Your task to perform on an android device: Get insights into your spending on the My Money app.
Image 0: 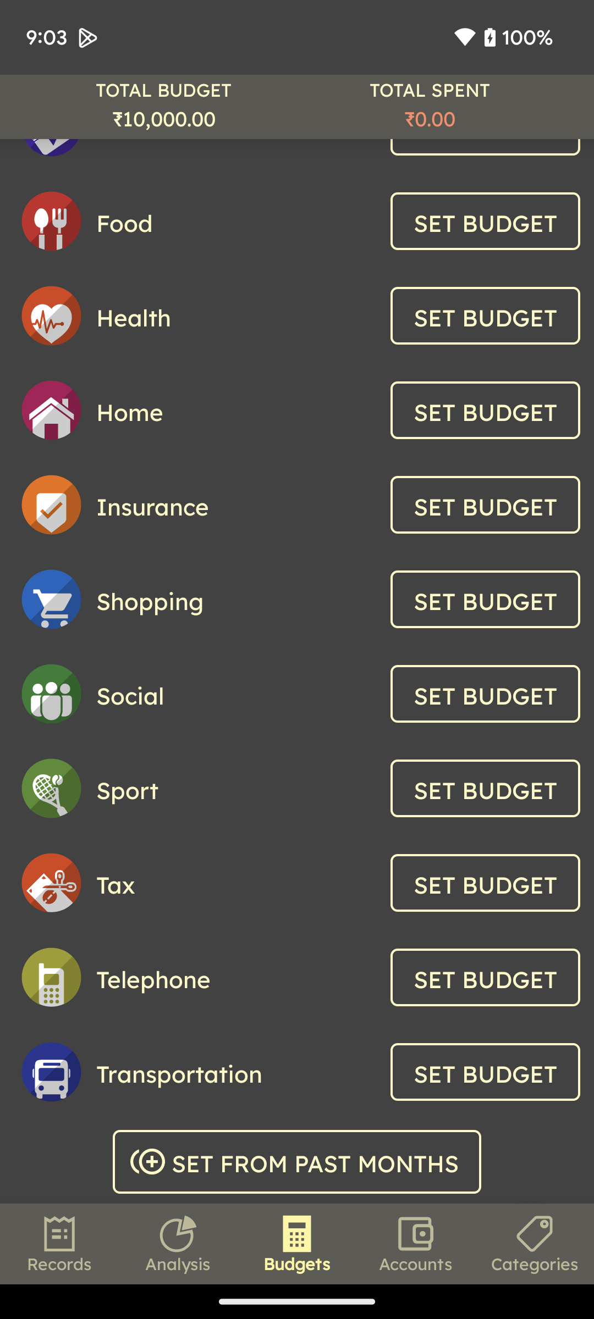
Click on the Analysis option at the bottom of the screen.
Step 0: click (178, 1244)
Image 1: 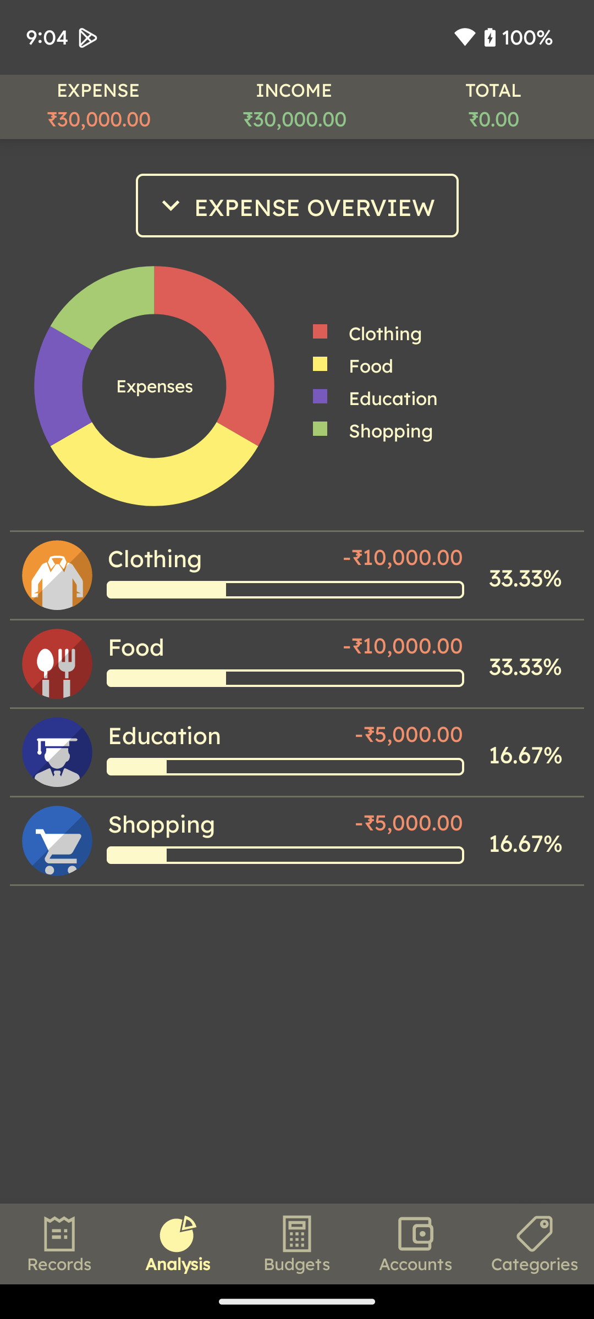
Click on the expense overview option at the top of the screen..
Step 1: click (297, 206)
Image 2: 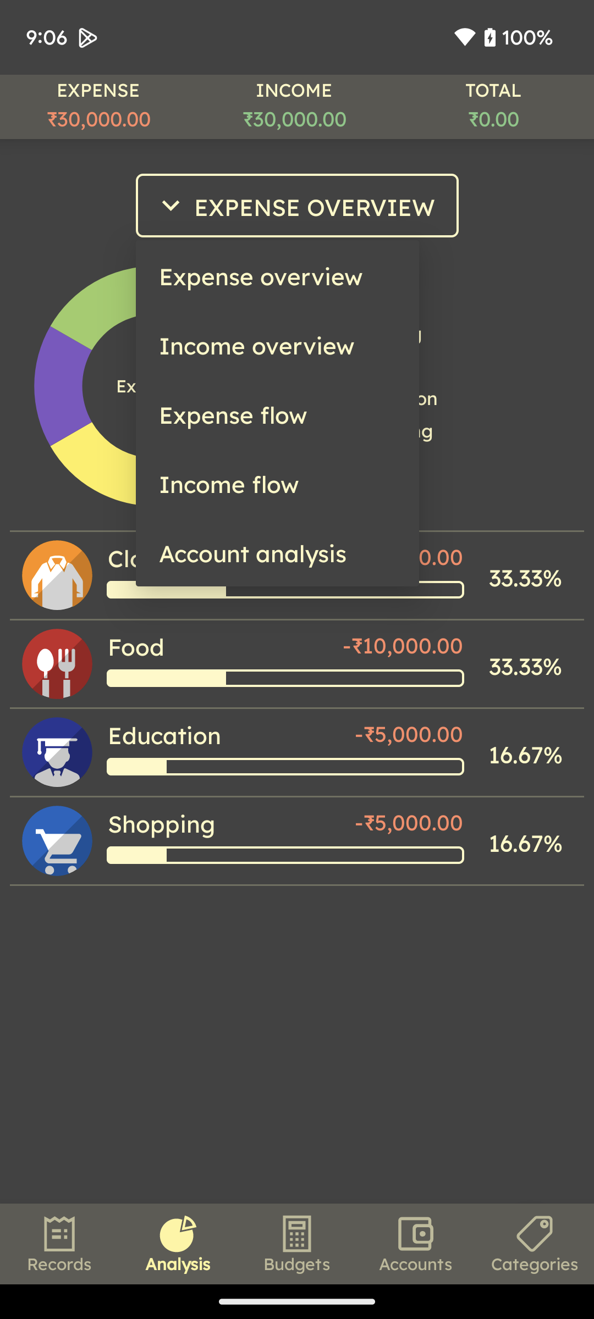
Click on the expense flow option in the drop down list.
Step 2: click (277, 413)